Your task to perform on an android device: I'm going to participate in cycle racing held in our city, but I don't have a bicycle helmet, and without a helmet, there is no entry in the race, so search for the bicycle helmet in navy blue color in the desertcart app.
Image 0: 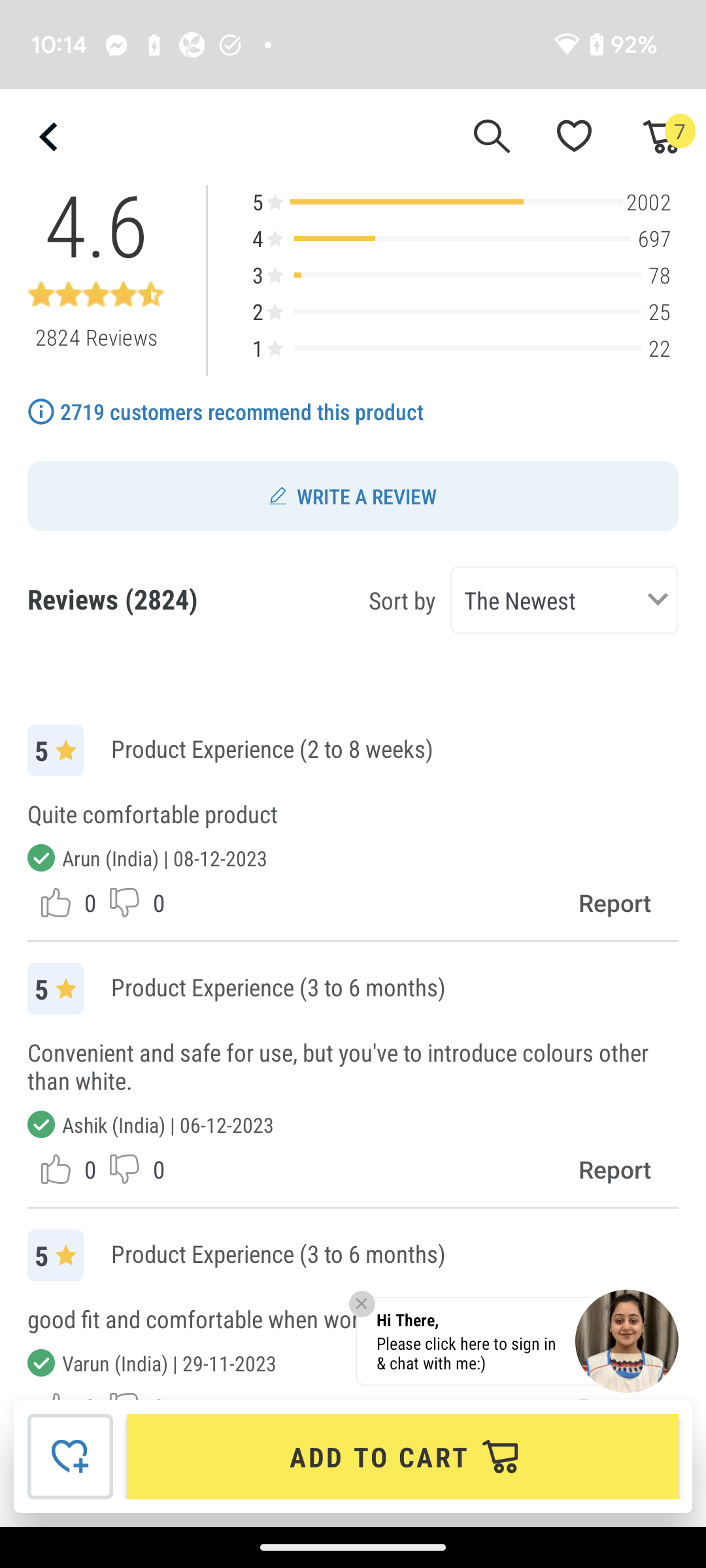
open the desertcart app.
Step 0: open app "desertcart"
Image 1: 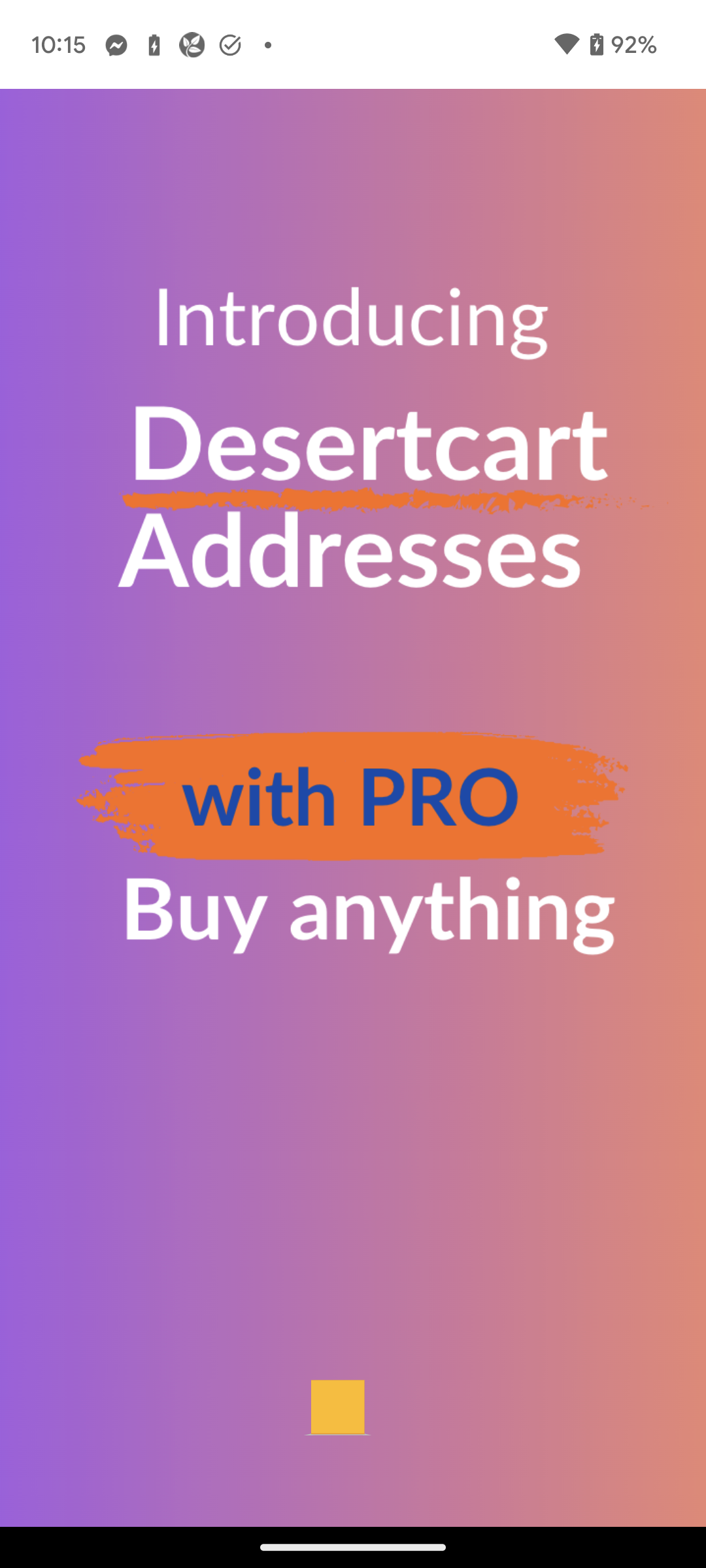
open the desertcart app.
Step 1: wait
Image 2: 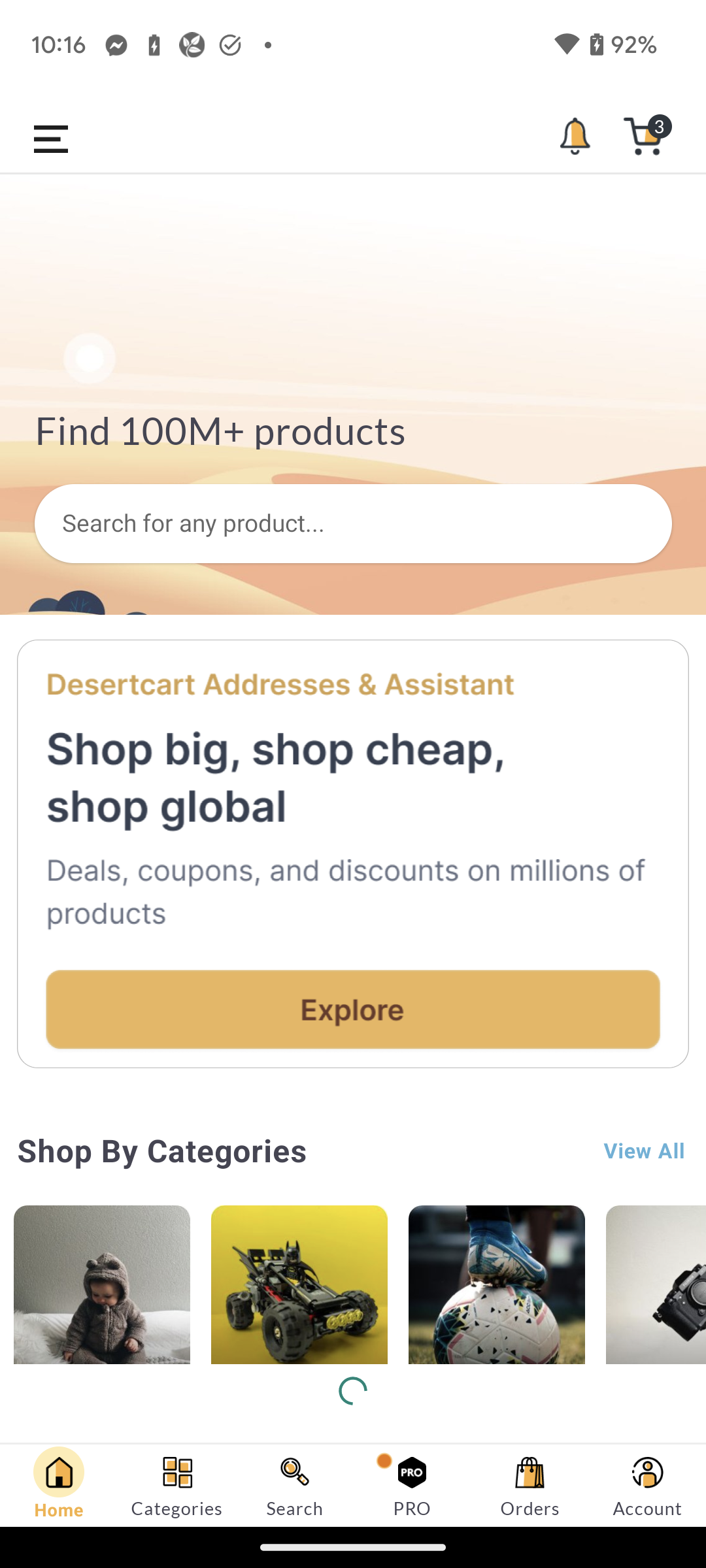
Click on the search bar to search for the helmet.
Step 2: click (353, 523)
Image 3: 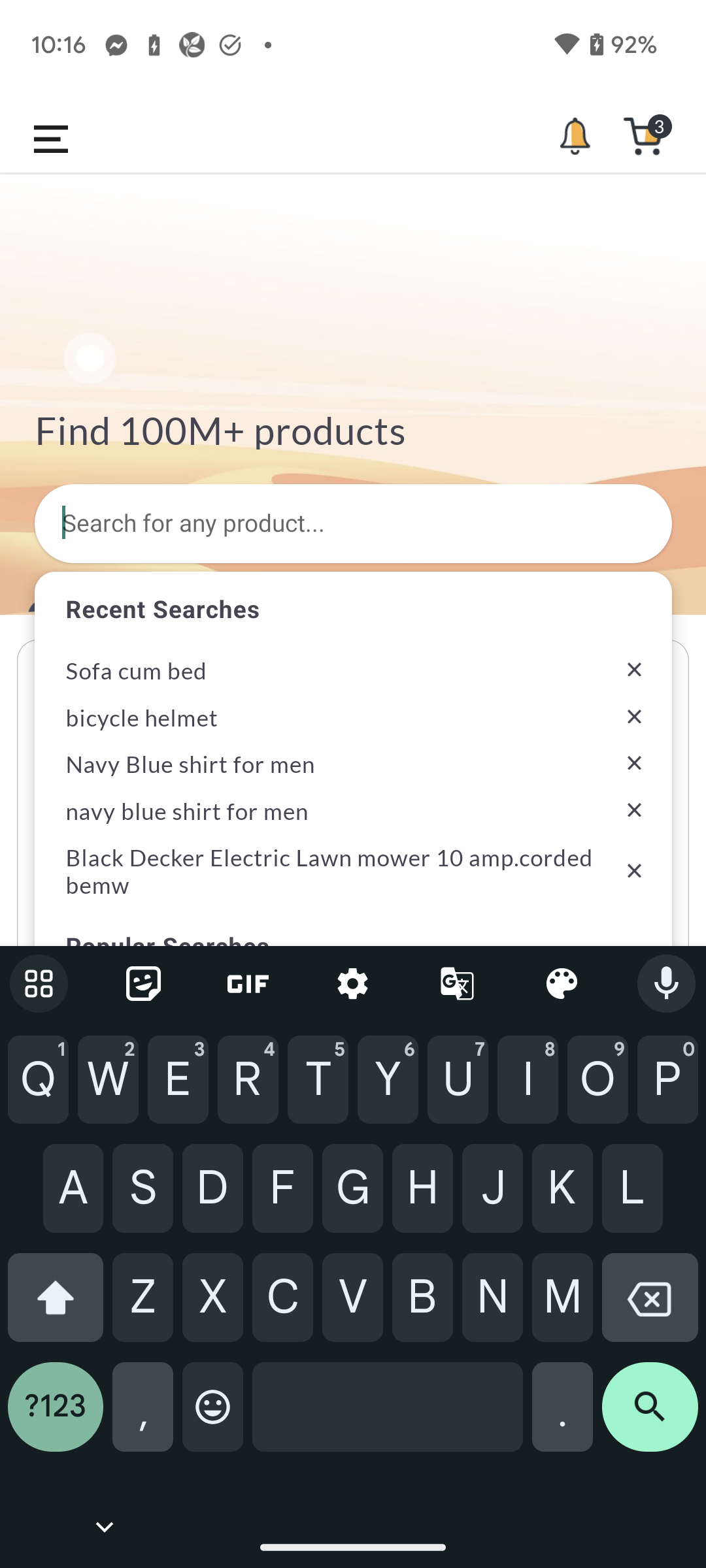
Type Bicycle Helmet in the search bar to search for the helmet.
Step 3: type "Bicycle Helmet"
Image 4: 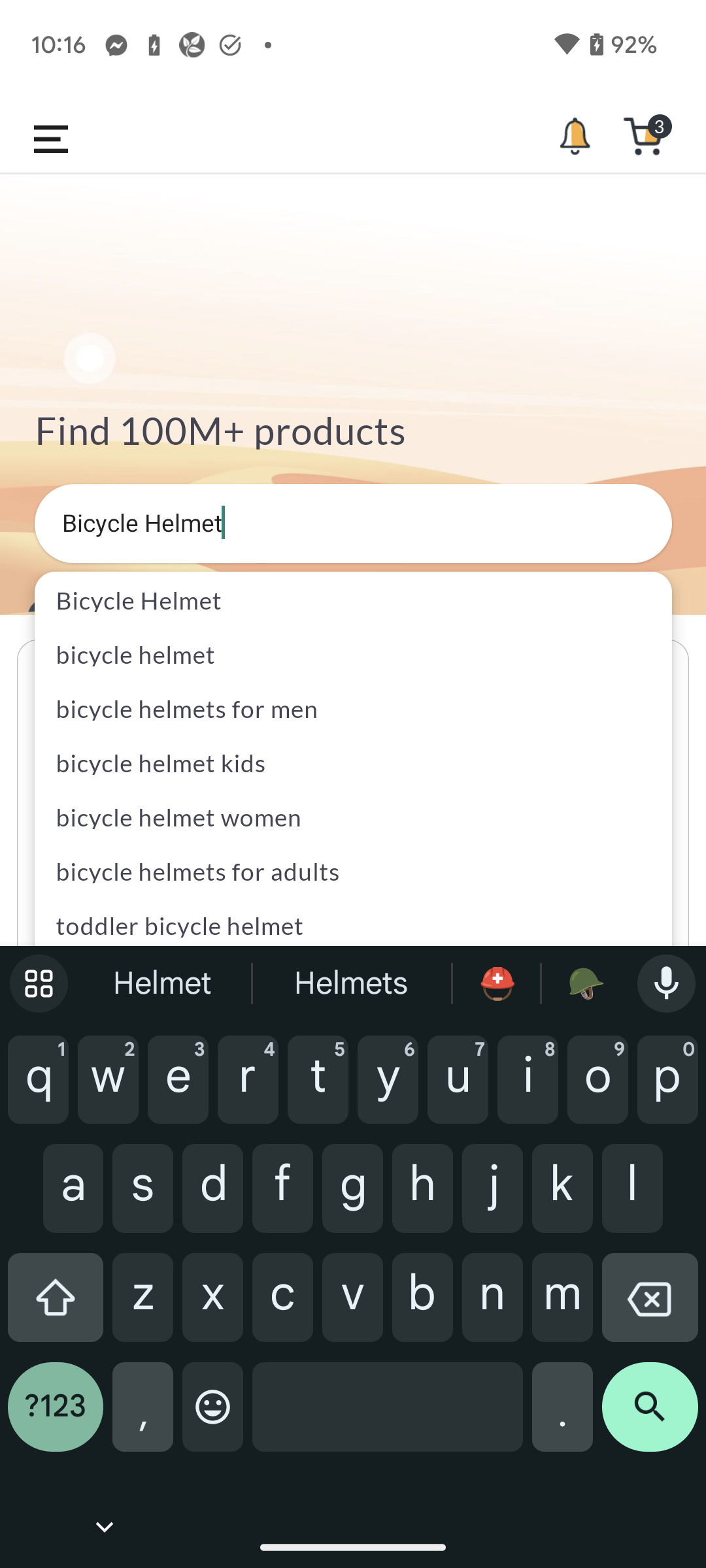
Click on the bicycle helmets for adults to view the search result.
Step 4: click (197, 870)
Image 5: 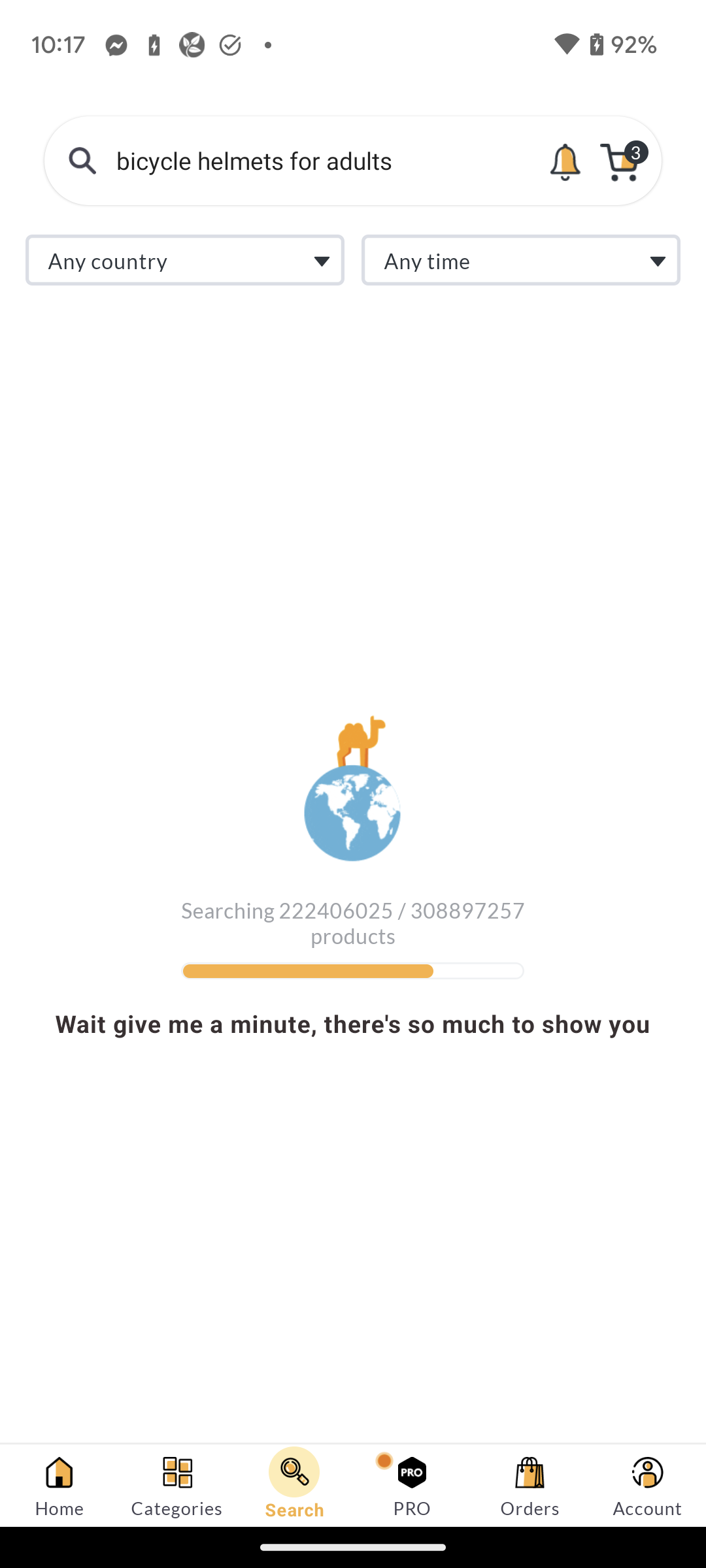
Click on the bicycle helmets for adults to view the search result.
Step 5: wait